Your task to perform on an android device: i want to use office presentation app to save presentation file
Image 0: 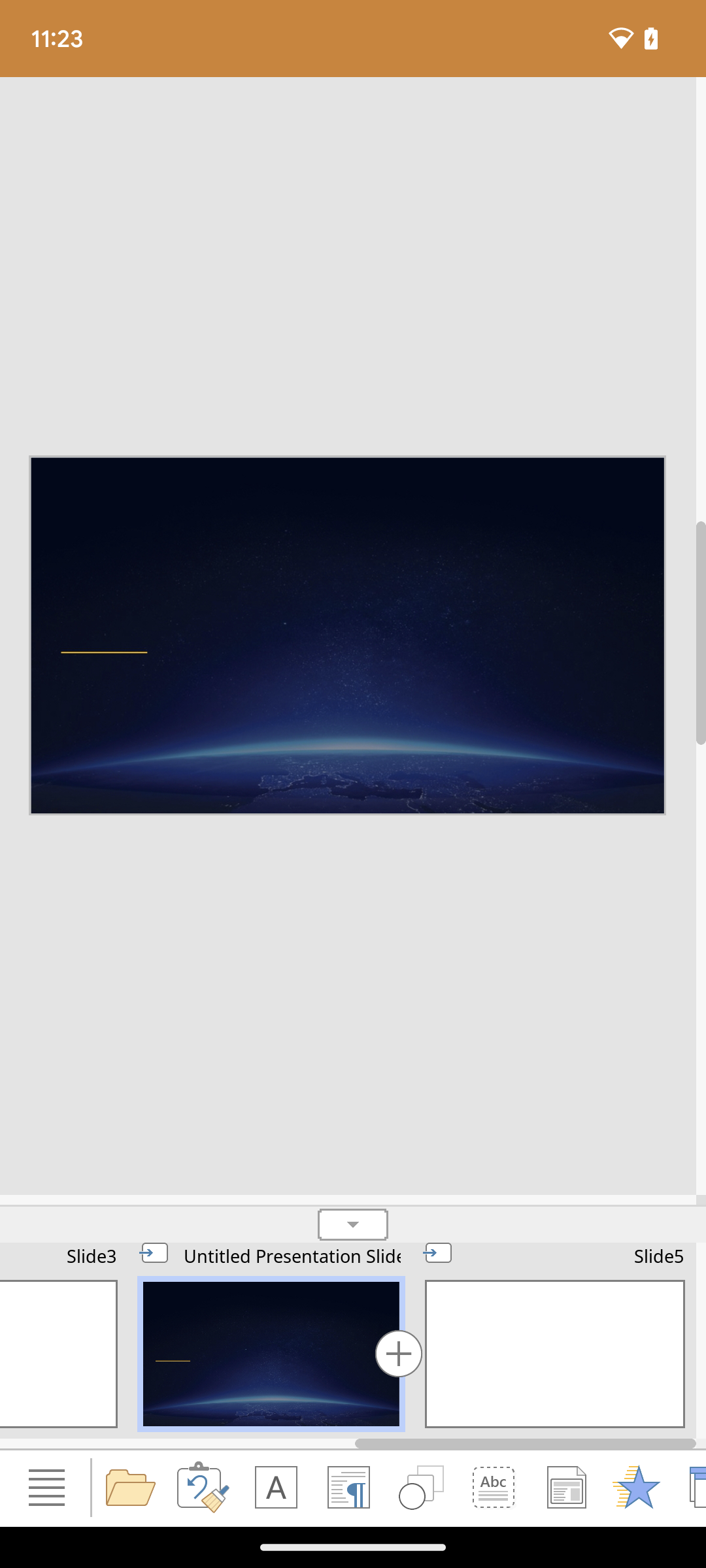
click on folder icon at bottom of the screen to save presentation file
Step 0: click (353, 802)
Image 1: 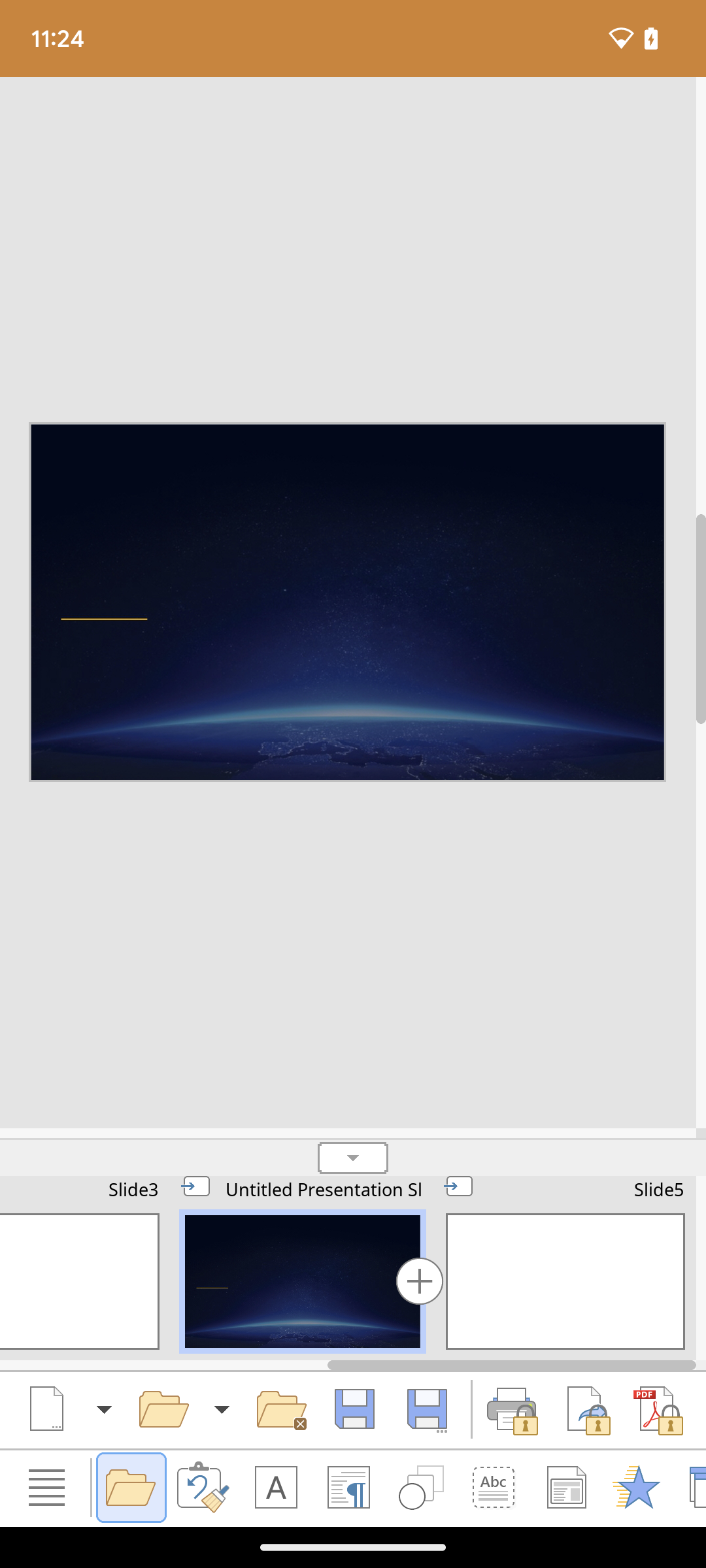
click on the floppy icon ( save button ) at the bottom of the screen to save presentation
Step 1: click (353, 802)
Image 2: 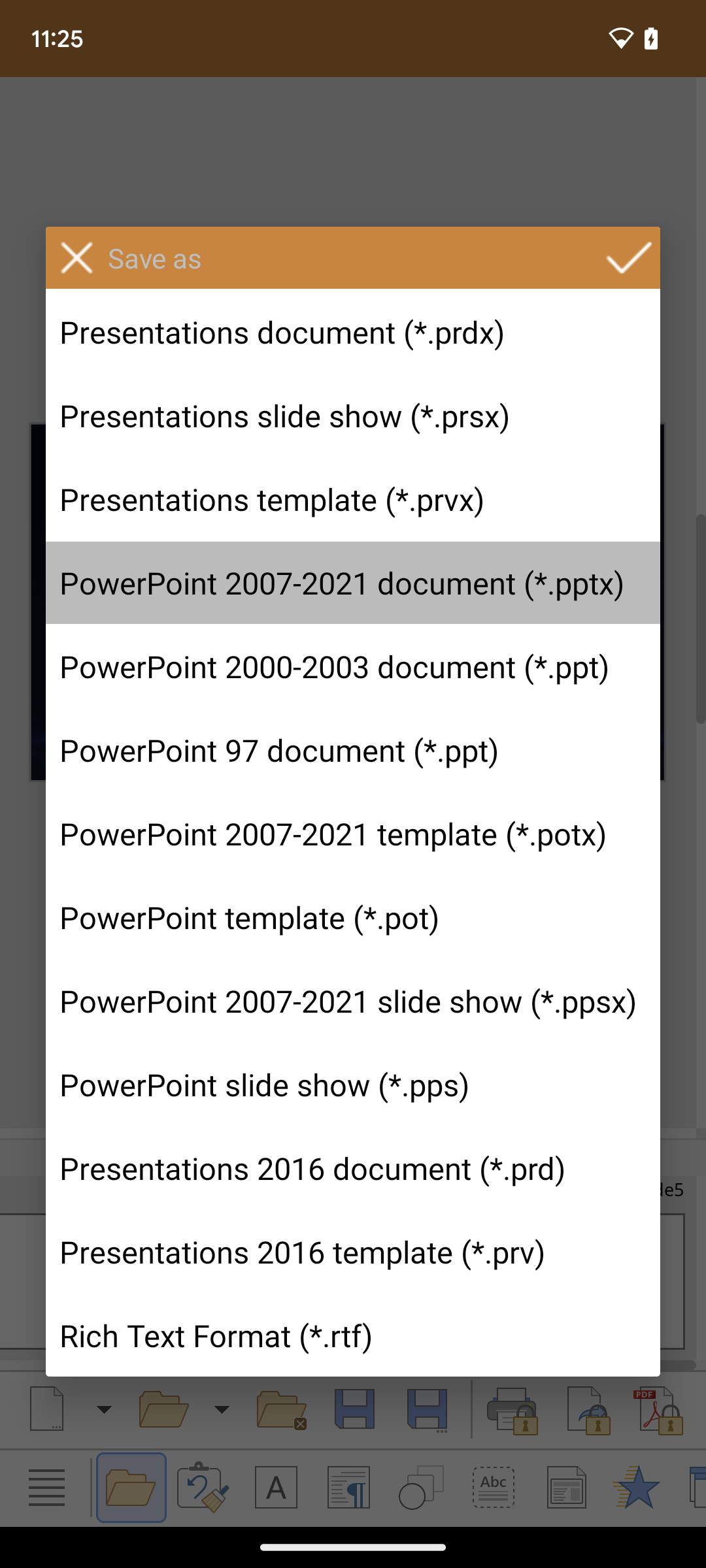
click on the right tick arrow at the upper right corner of the screen 
Step 2: click (618, 265)
Image 3: 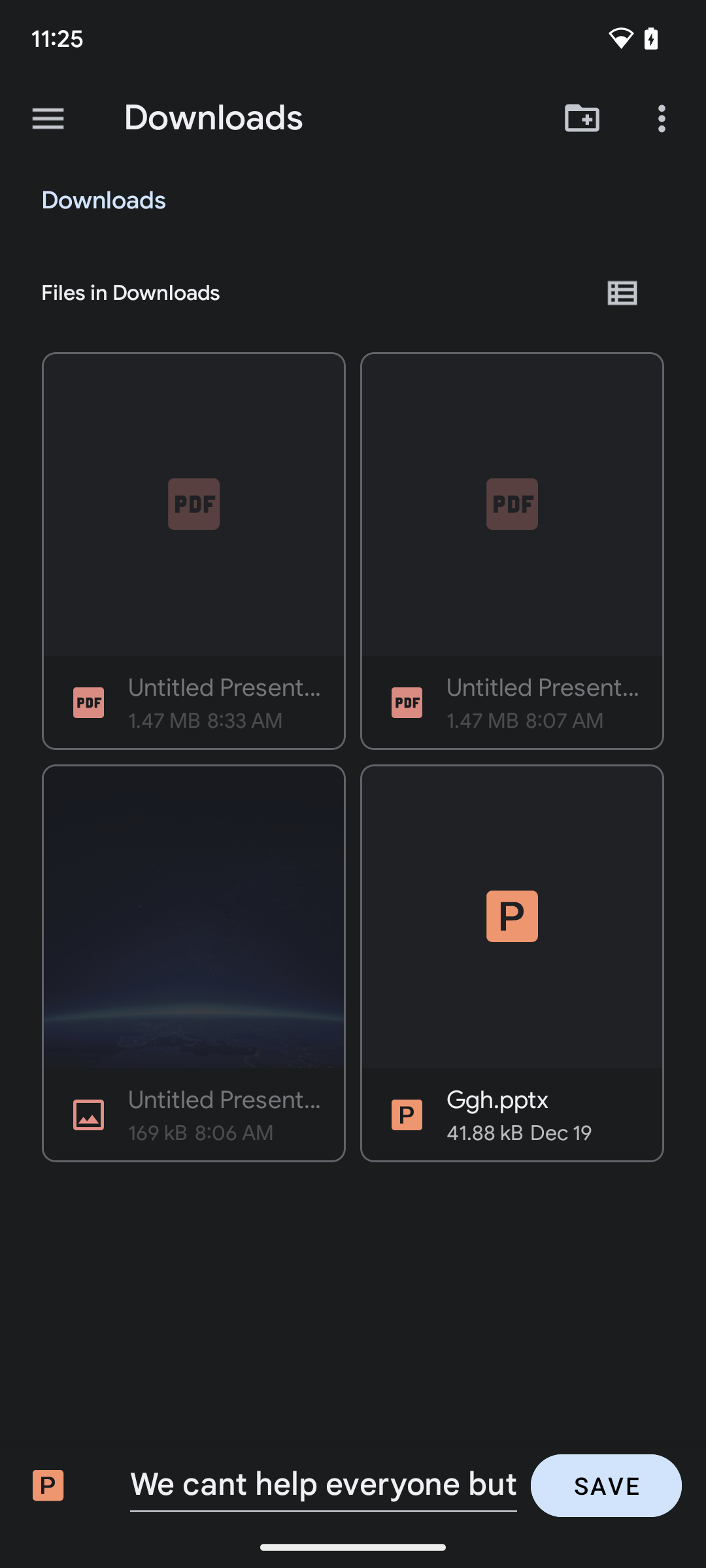
click on save button at lower right corner of the screen
Step 3: click (606, 1485)